Your task to perform on an android device: I want to save the existing presentation with the title yoga session .
Image 0: 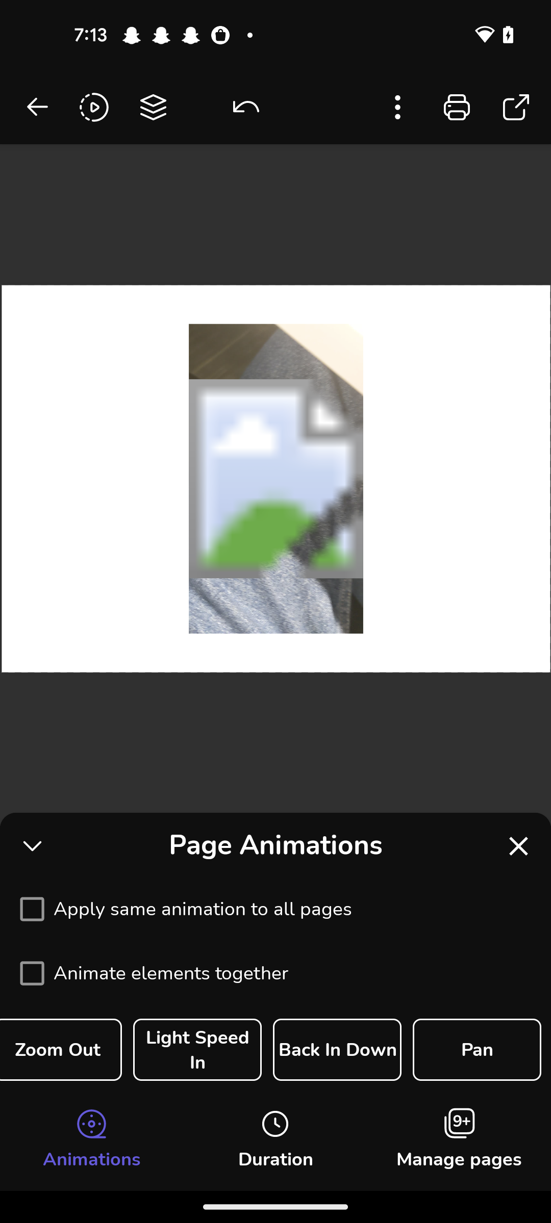
Click on the three dots icon at the top of the screen 
Step 0: click (397, 107)
Image 1: 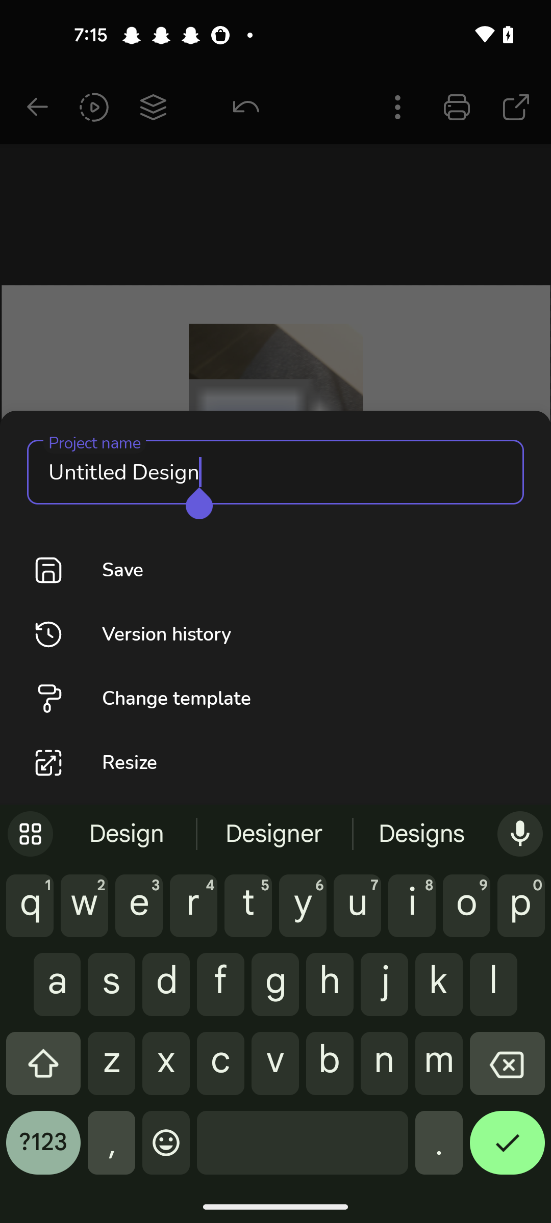
Click on the three dots icon at the top of the screen 
Step 1: wait
Image 2: 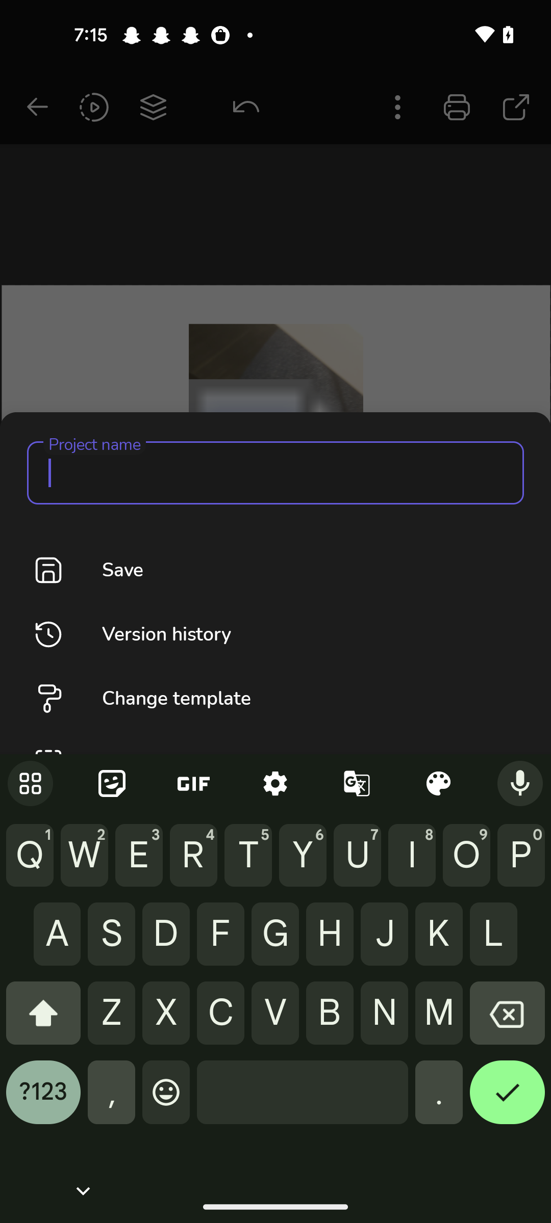
Enter a title name as yoga session 
Step 2: type " yoga session"
Image 3: 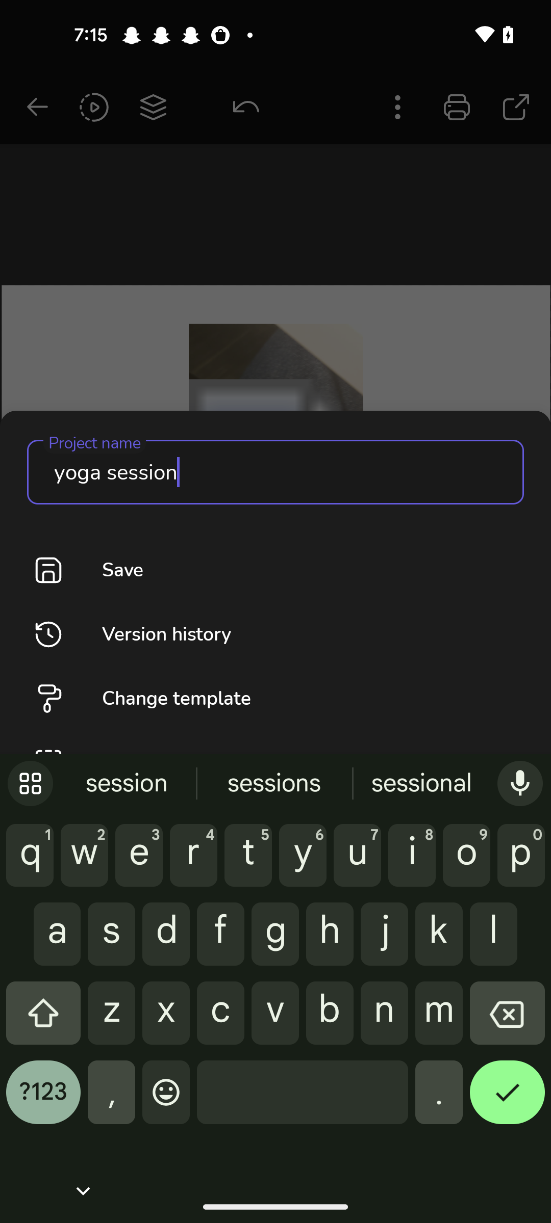
Click on the save option
Step 3: click (275, 570)